Your task to perform on an android device: I feel like listening to some flowing river sound to feel relaxed. Play the nature sound in the Medito app.
Image 0: 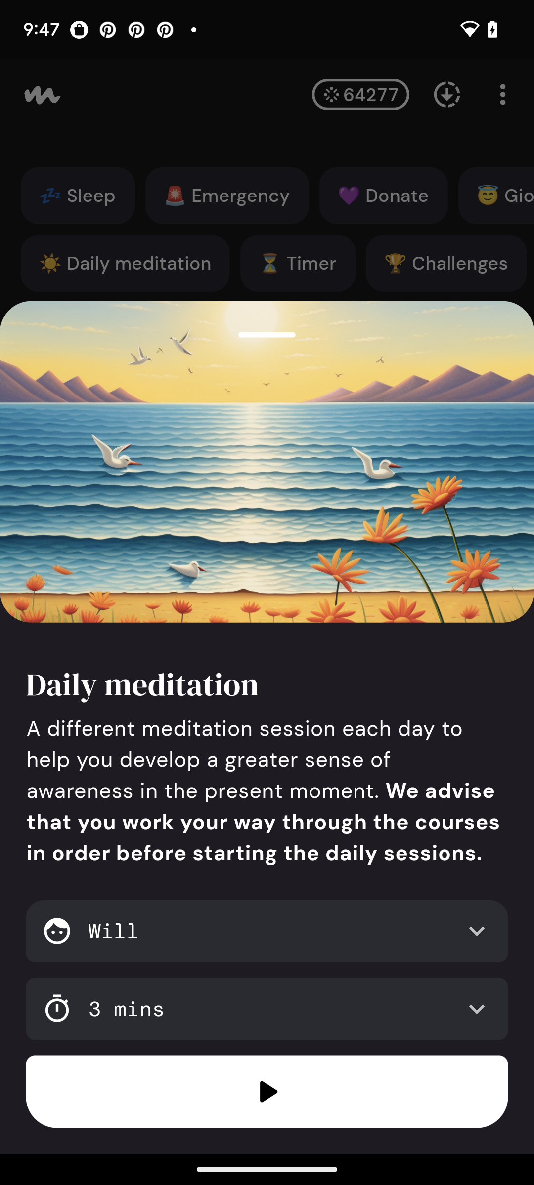
Swipe down the Daily meditation page.
Step 0: scroll up
Image 1: 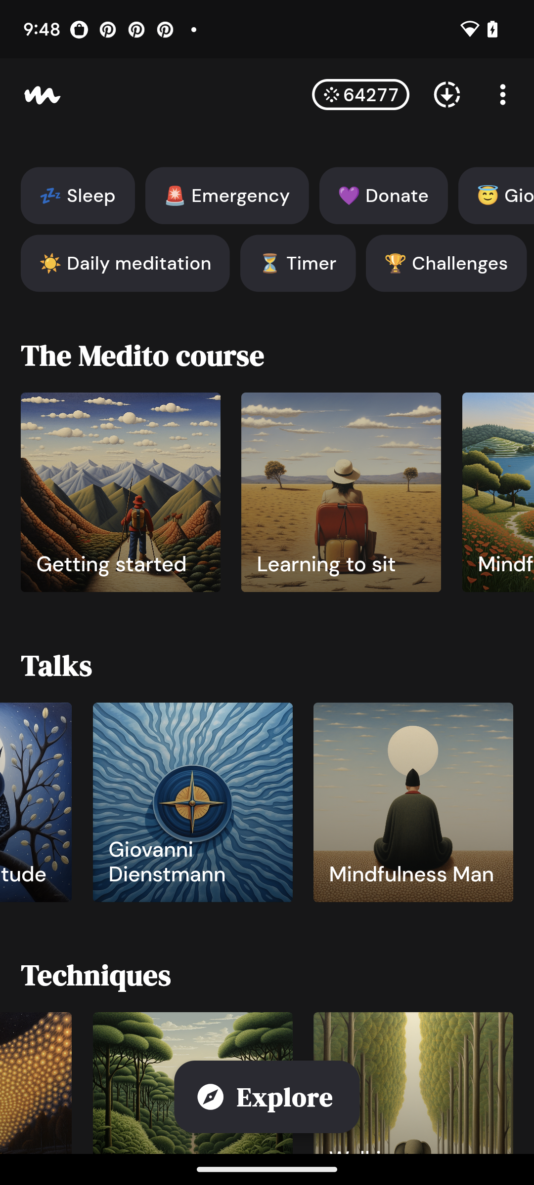
Click on the Explore button.
Step 1: click (267, 1097)
Image 2: 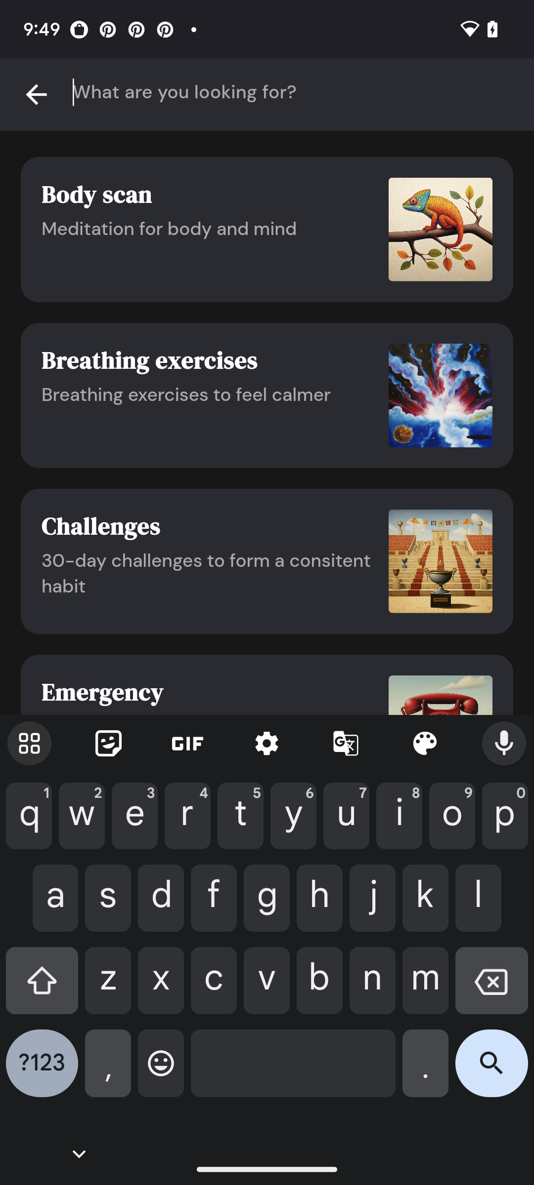
Enter the nature sounds.
Step 2: type "nature sounds"
Image 3: 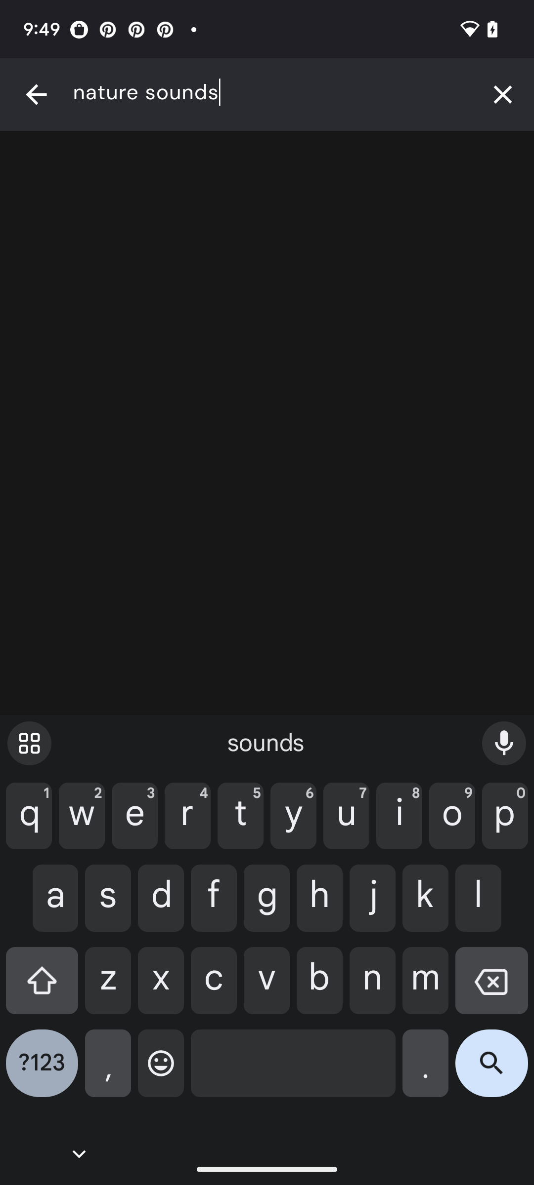
Click on the search icon.
Step 3: click (491, 1071)
Image 5: 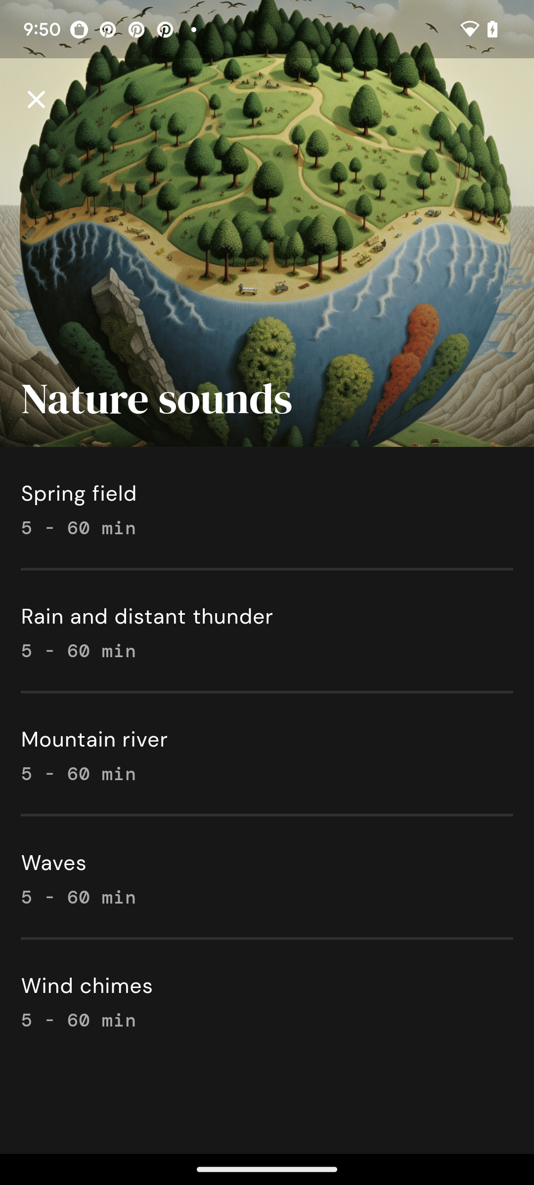
Select the Mountain river.
Step 5: click (267, 753)
Image 6: 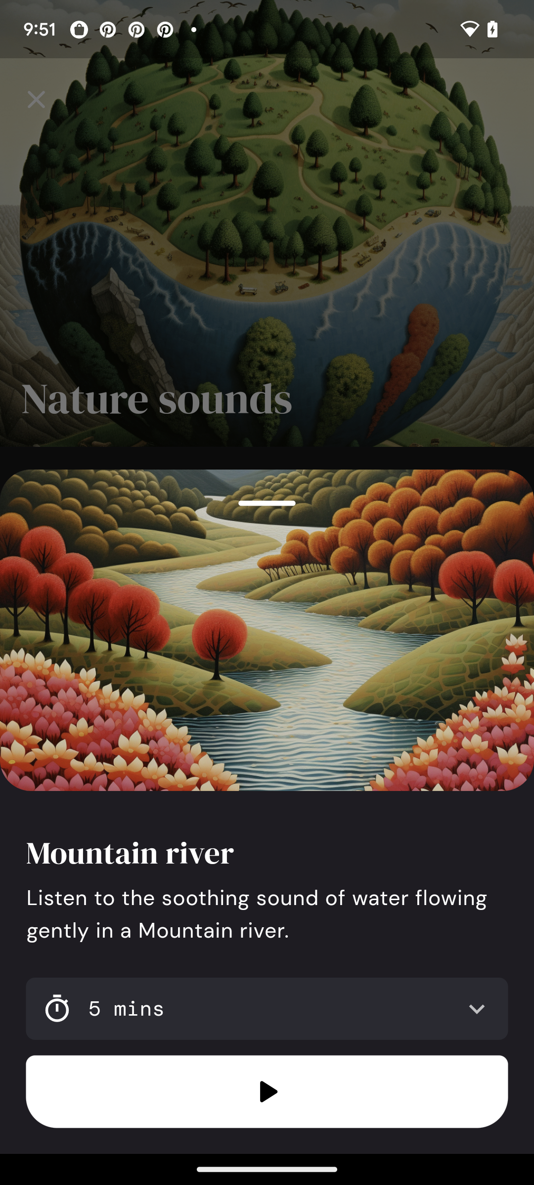
Click on the play button.
Step 6: click (267, 1091)